Your task to perform on an android device: Open the Decathlon app and read shopper reviews of sports shoes.
Image 0: 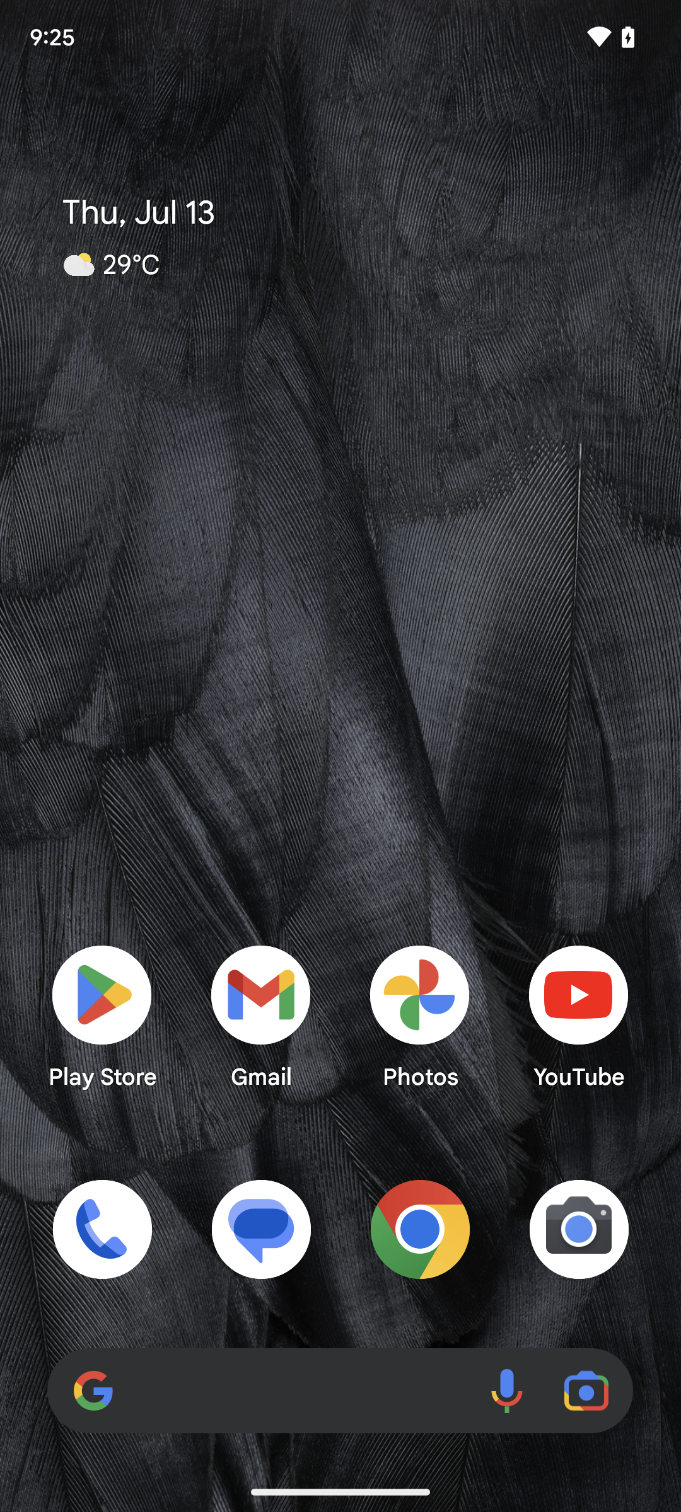
open decathlon app
Step 0: open app "Decathlon"
Image 1: 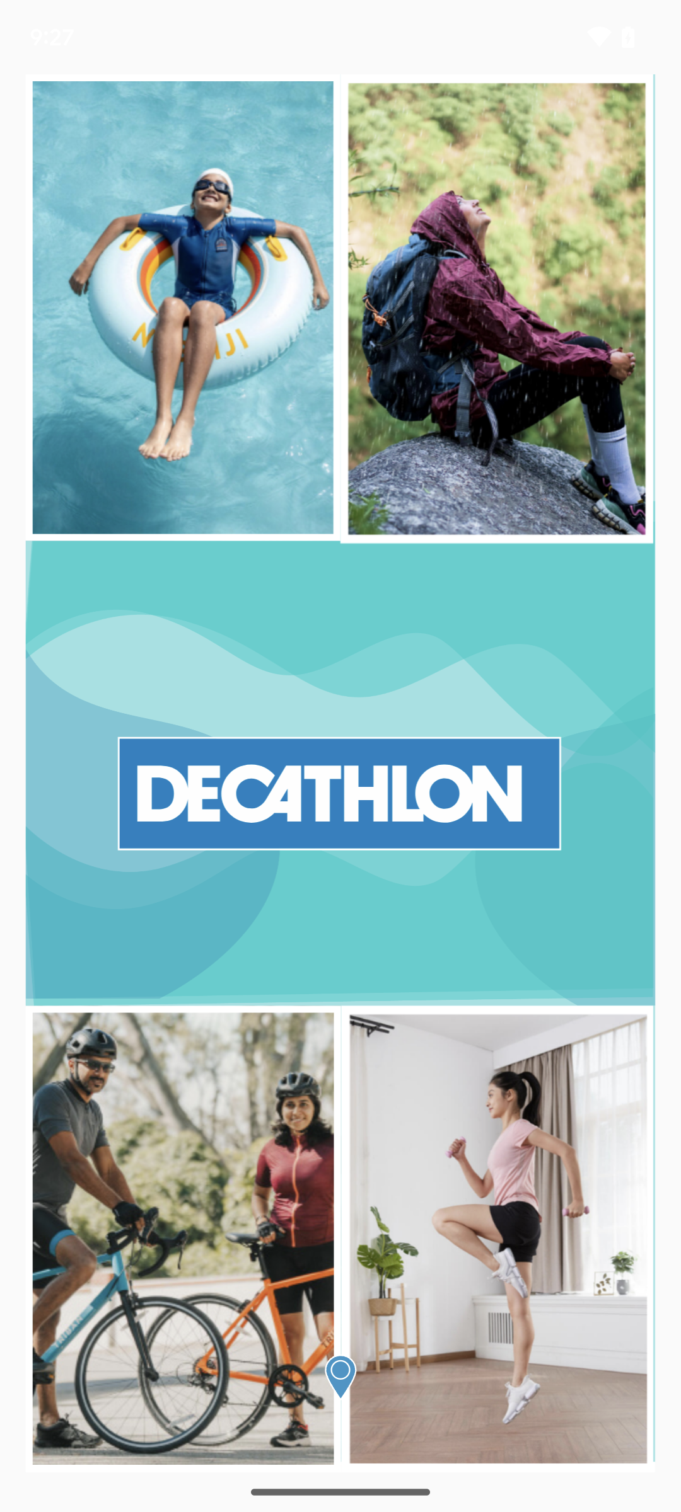
open decathlon app
Step 1: open app "Decathlon"
Image 2: 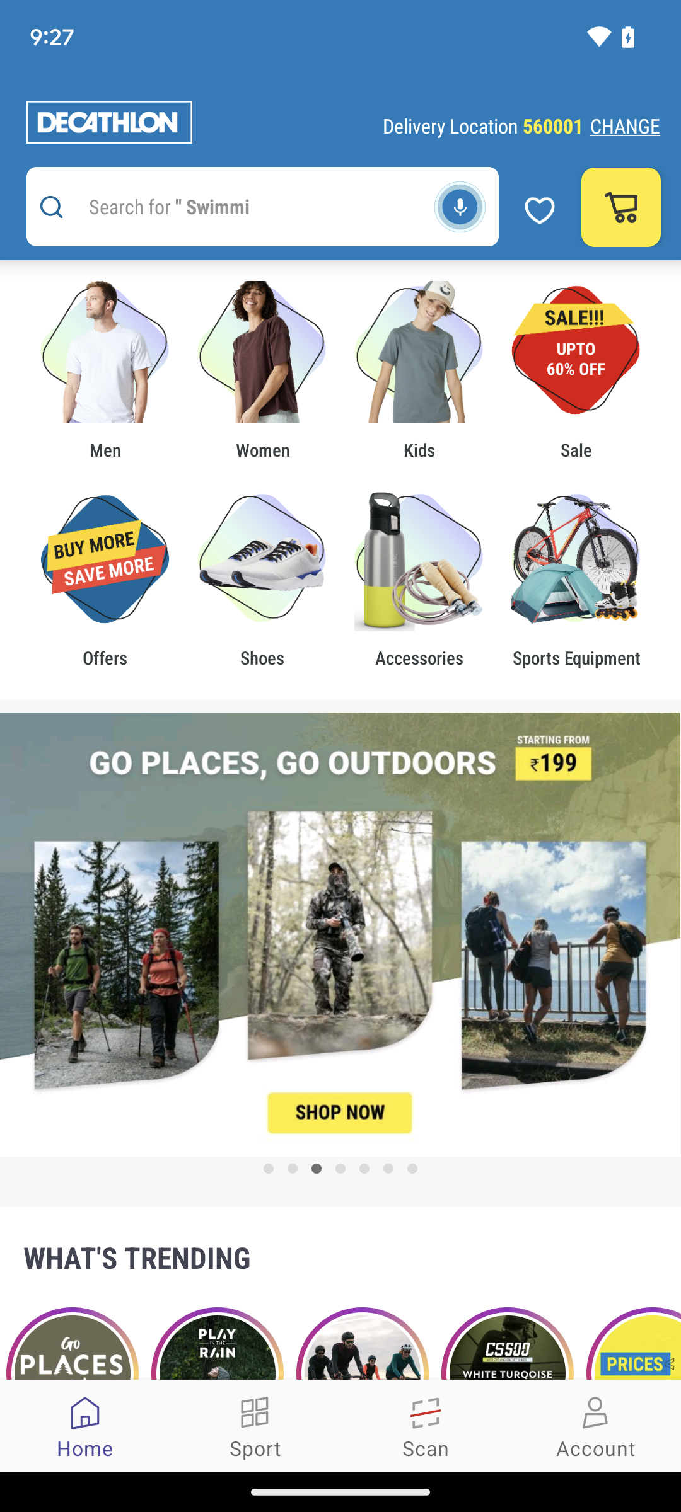
Tap on the search bar at the top of the screen.
Step 2: click (236, 206)
Image 3: 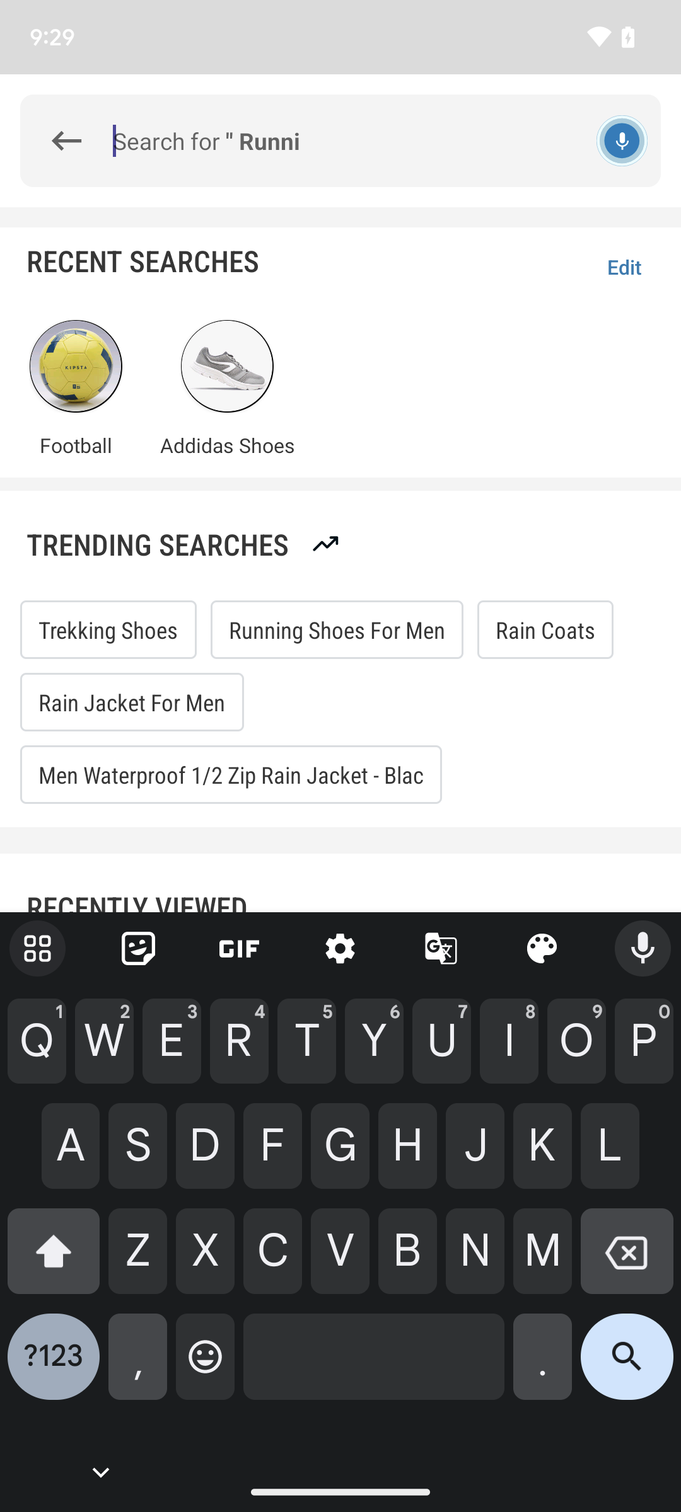
Search for sports shoes
Step 3: type "sports shoes"
Image 4: 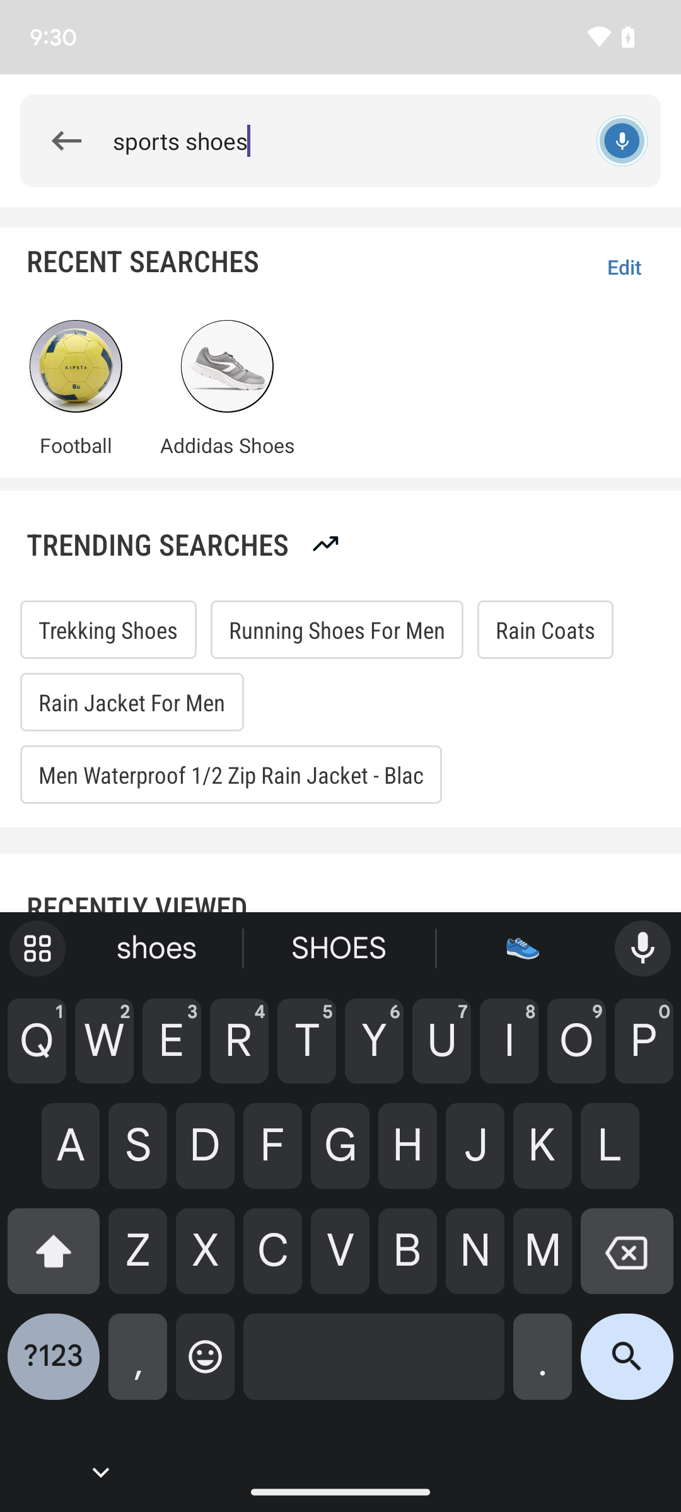
Click on the search icon present at the bottom-right corner of the screen.
Step 4: click (627, 1366)
Image 5: 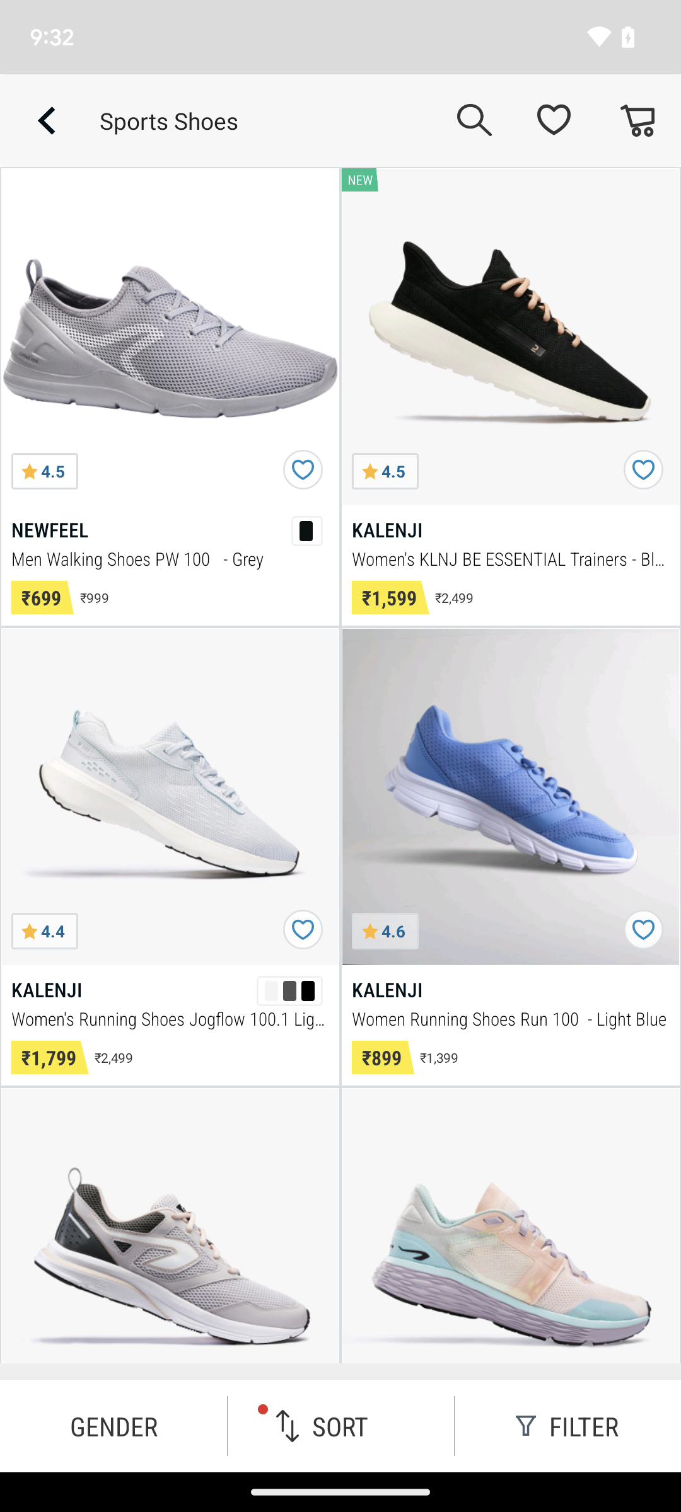
Click on the first shoe image present on the screen.
Step 5: click (170, 336)
Image 6: 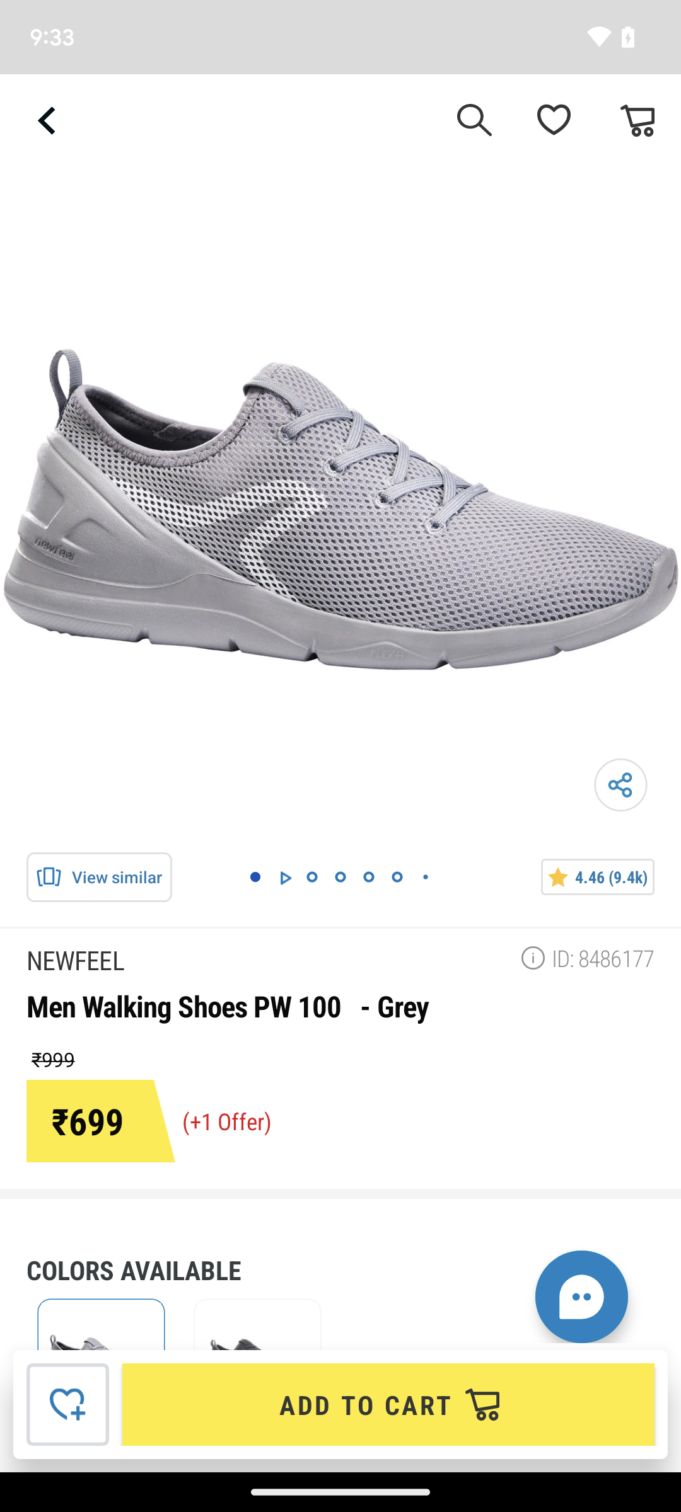
Scroll down to view the shopper review.
Step 6: scroll down
Image 7: 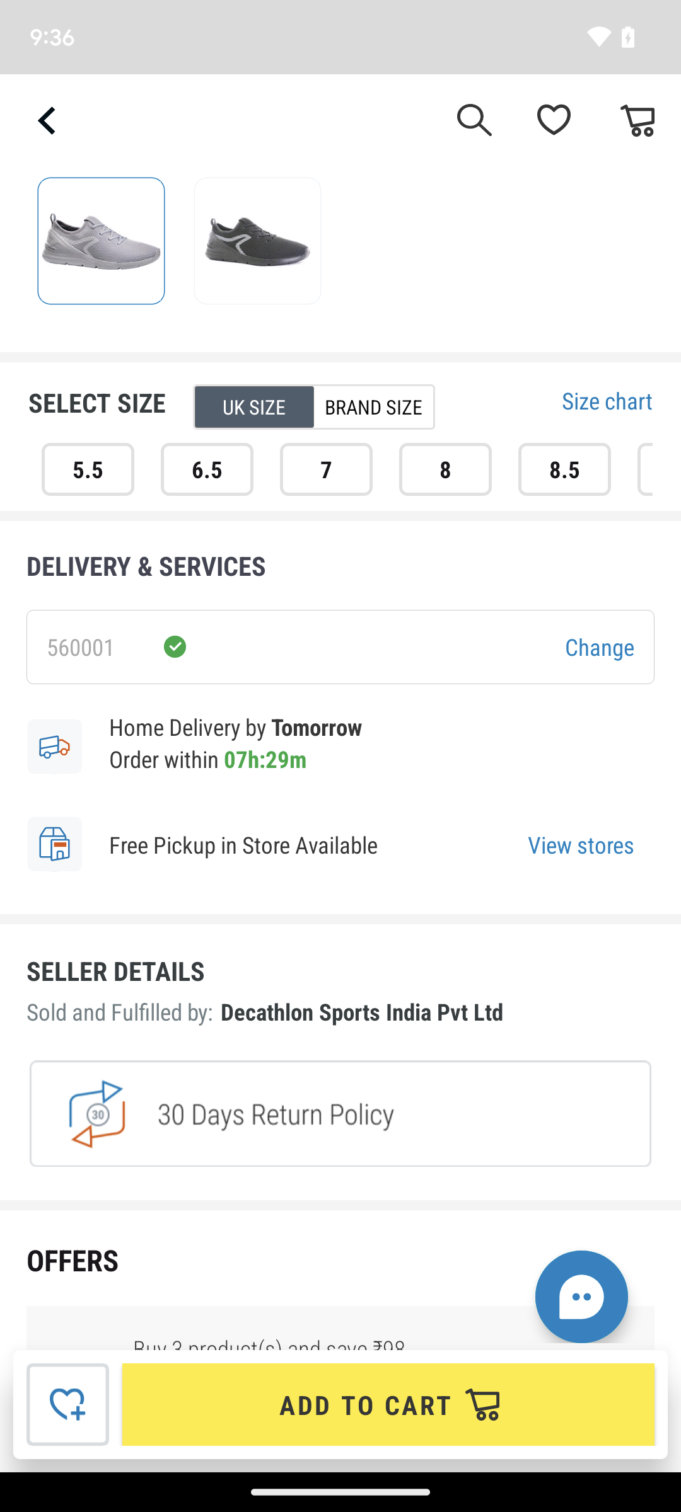
Scroll down to view the shopper review.
Step 7: scroll down
Image 8: 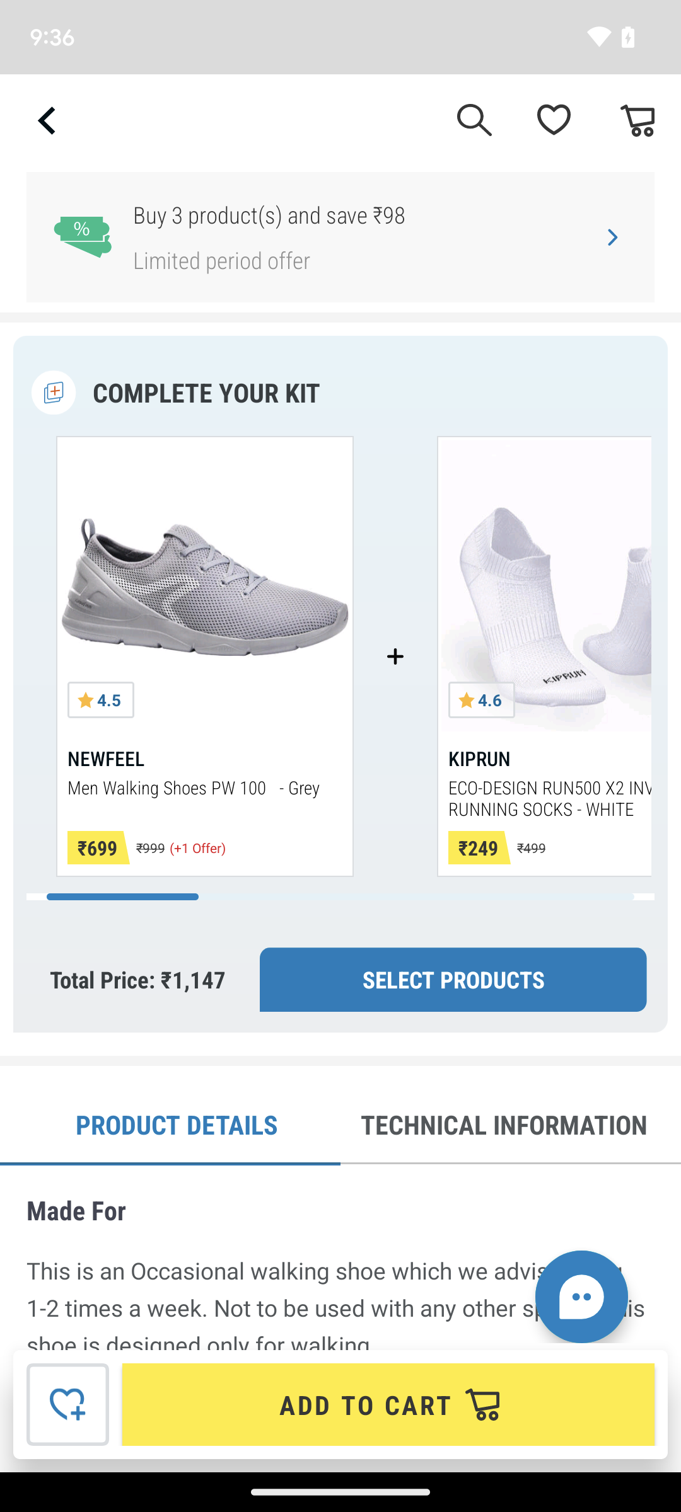
Scroll down to view the shopper review.
Step 8: scroll down
Image 9: 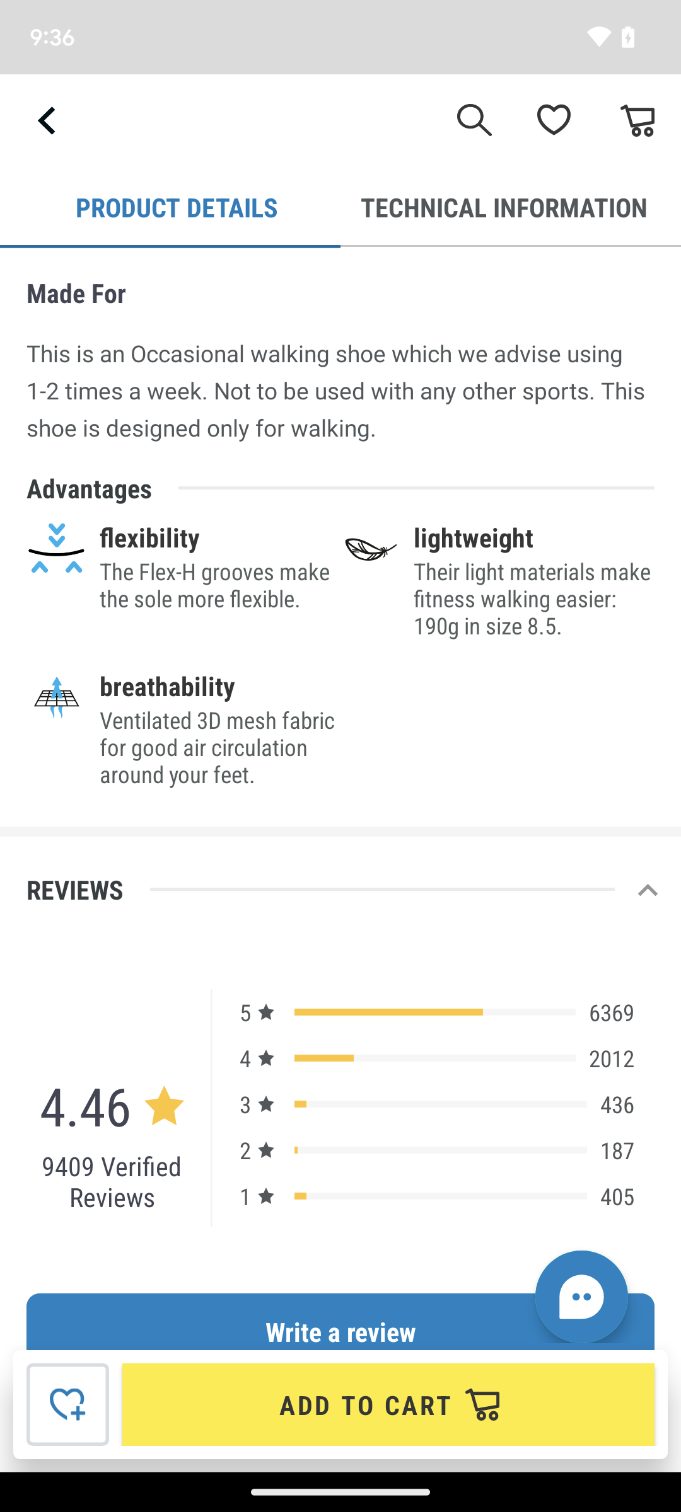
Scroll down to view the shopper review.
Step 9: scroll down
Image 10: 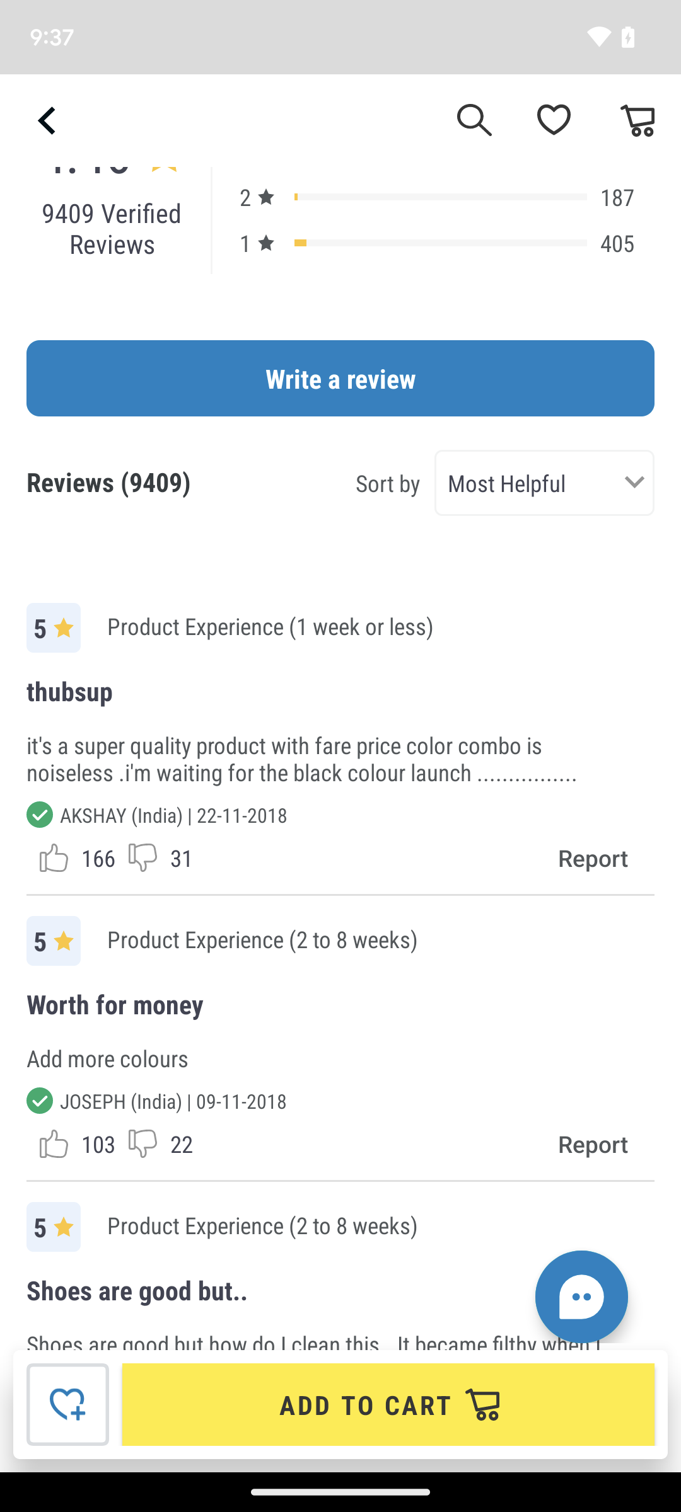
Scroll down to view the shopper review.
Step 10: scroll down